Your task to perform on an android device: In the Weather XS app. Search for the location Ontario and turn ON the Weather Notification in the settings.
Image 1: 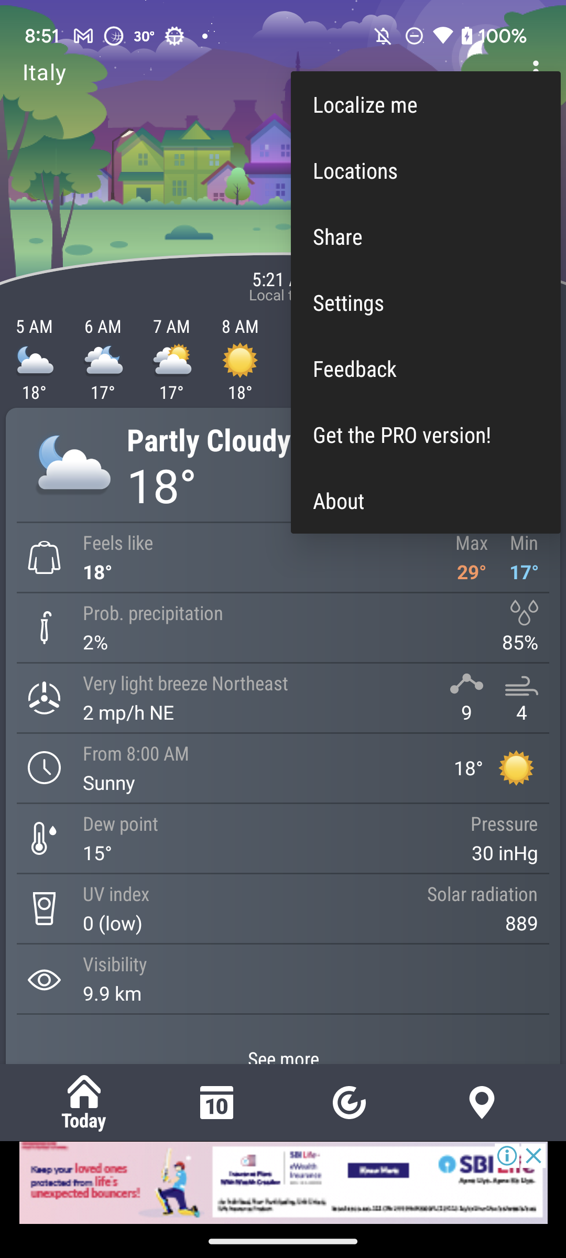
Click on the locations option
Step 1: click (426, 170)
Image 2: 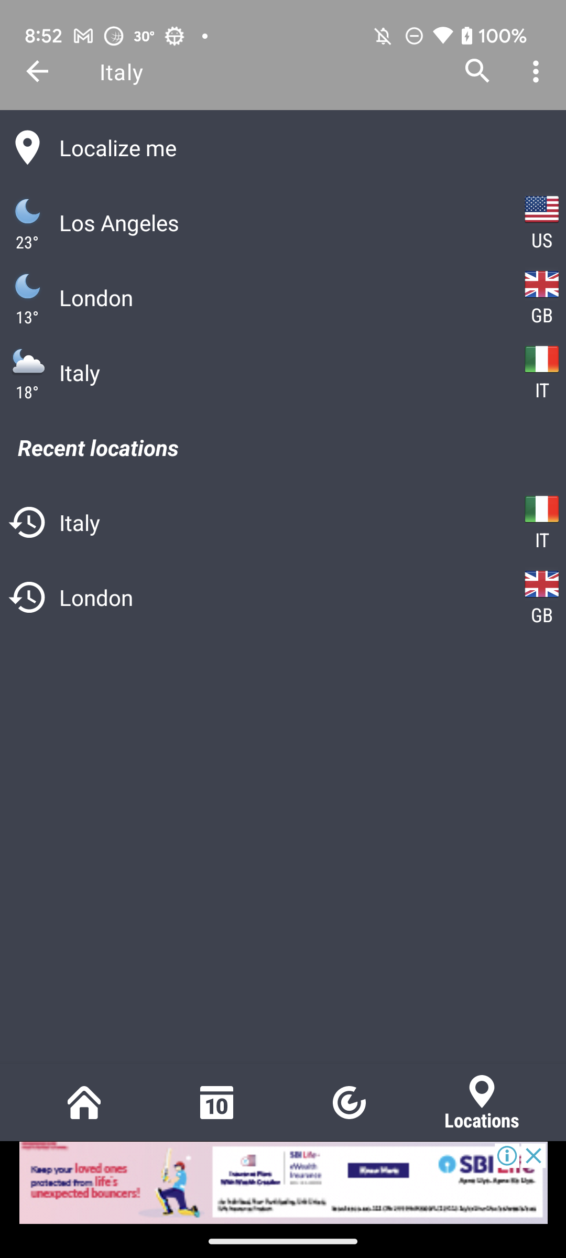
Click on the search icon at top of the screen
Step 2: click (477, 71)
Image 4: 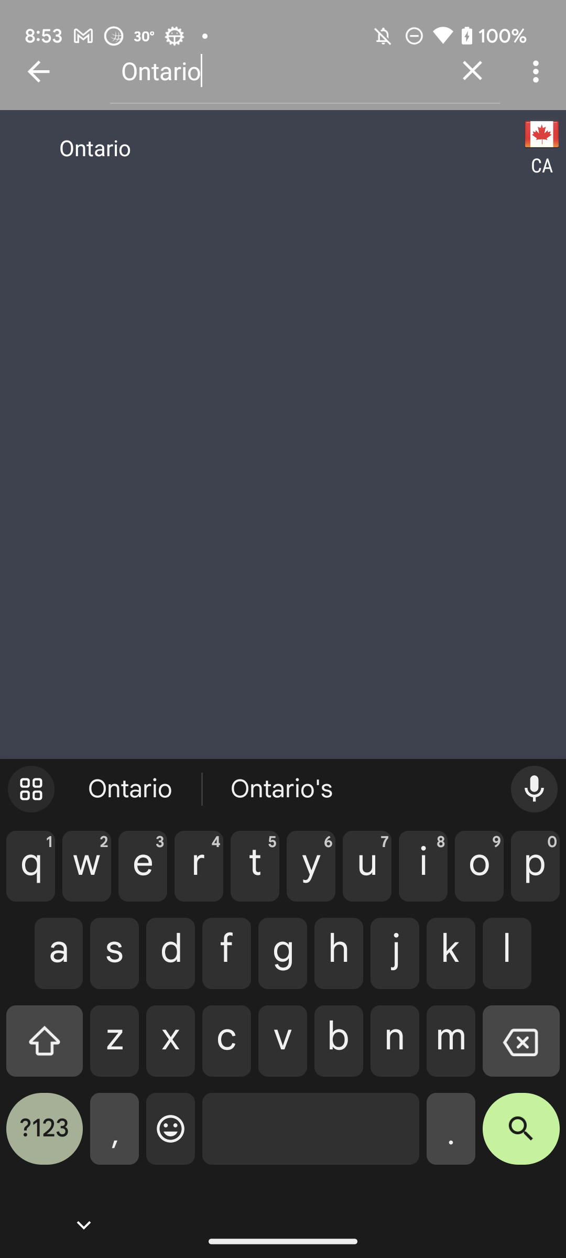
Click on the Ontario result
Step 4: click (286, 147)
Image 5: 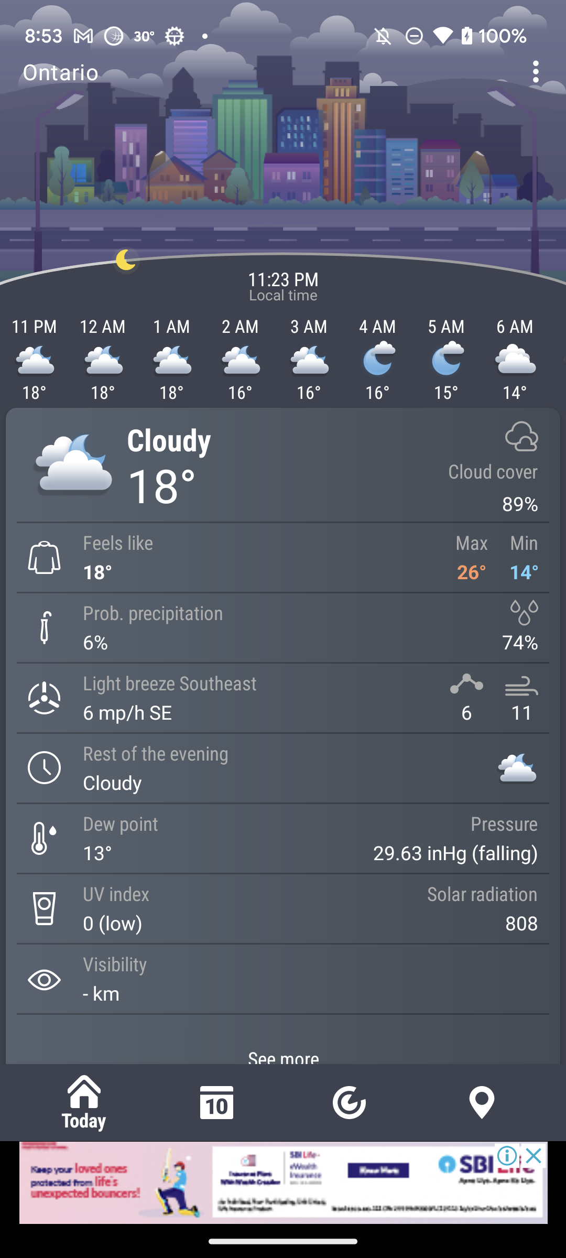
Click on the three dots at top right of the screen
Step 5: click (538, 71)
Image 6: 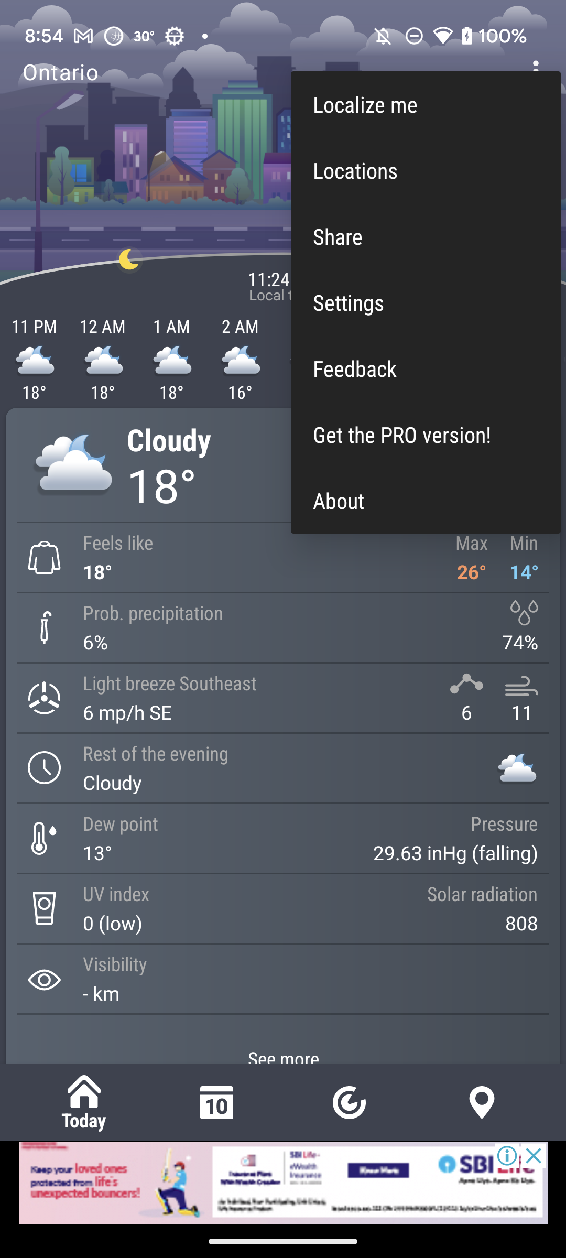
Click on the settings option
Step 6: click (426, 302)
Image 7: 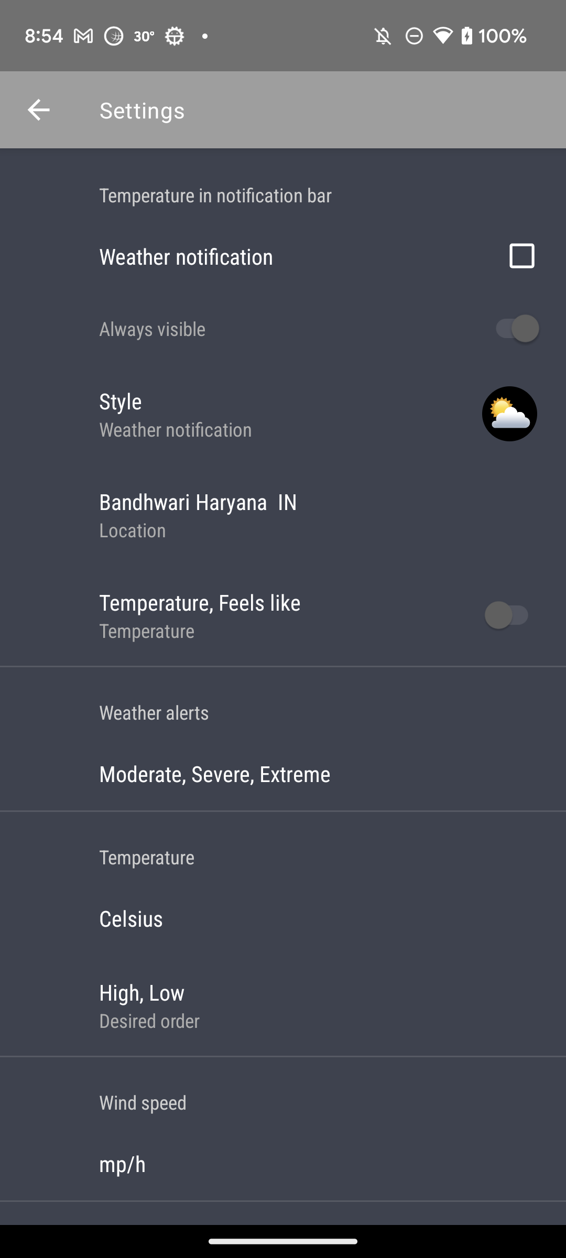
Click on the weather notification option to turn on the notification
Step 7: click (523, 253)